Your task to perform on an android device: In the Leaf Snap app, I want to create a garden plan to grow an umbrella garden also mentioning their water , temperature, light and humidity required to grow them.
Image 1: 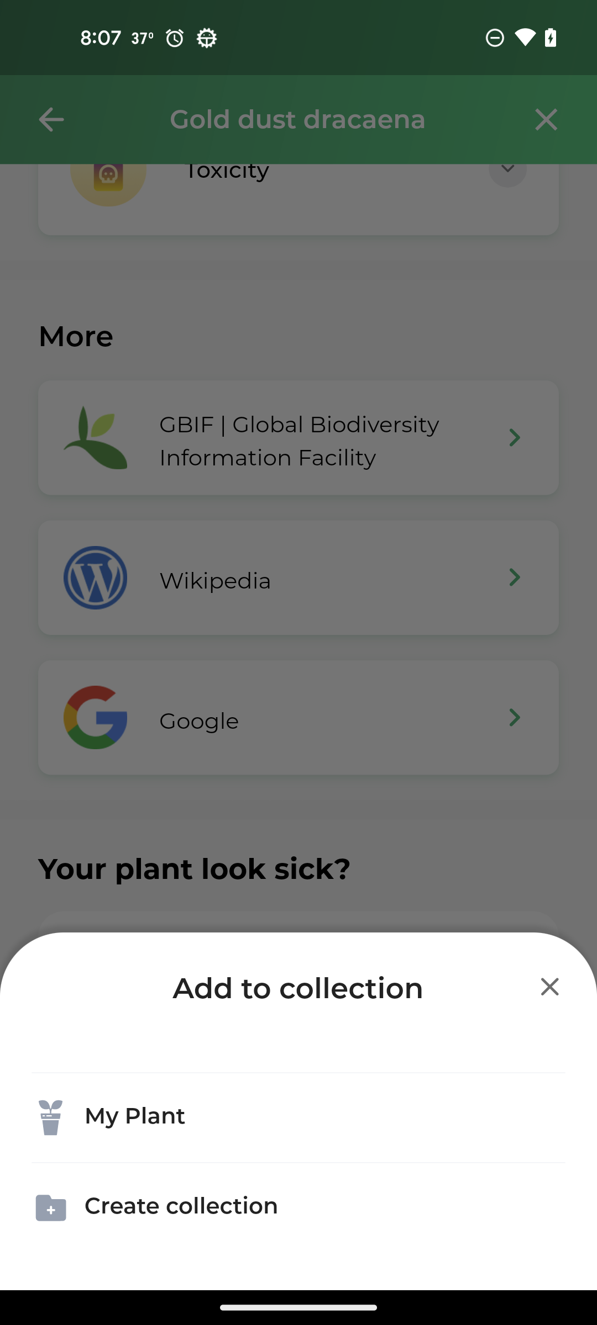
Click on the my plant 
Step 1: click (298, 1117)
Image 2: 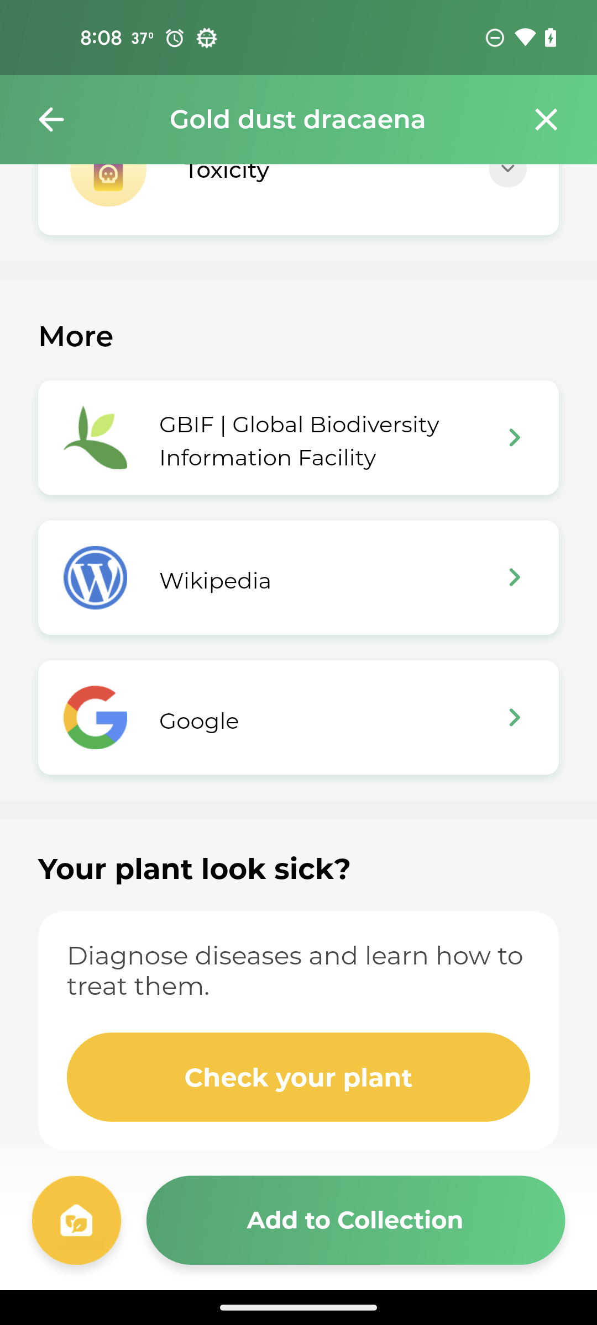
Click on the Add to collection 
Step 2: click (355, 1220)
Image 3: 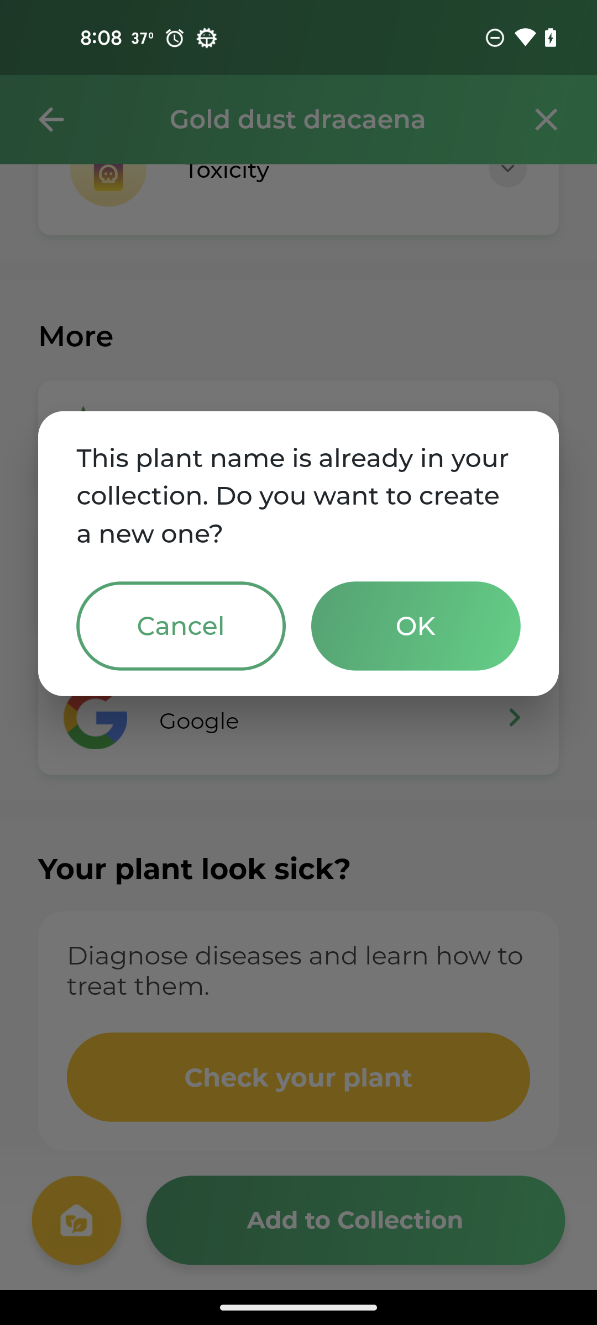
Click on the ok
Step 3: click (416, 626)